Your task to perform on an android device: I want to look for shoes on the Nike app because I need new sneakers for my camping trip next month.
Image 0: 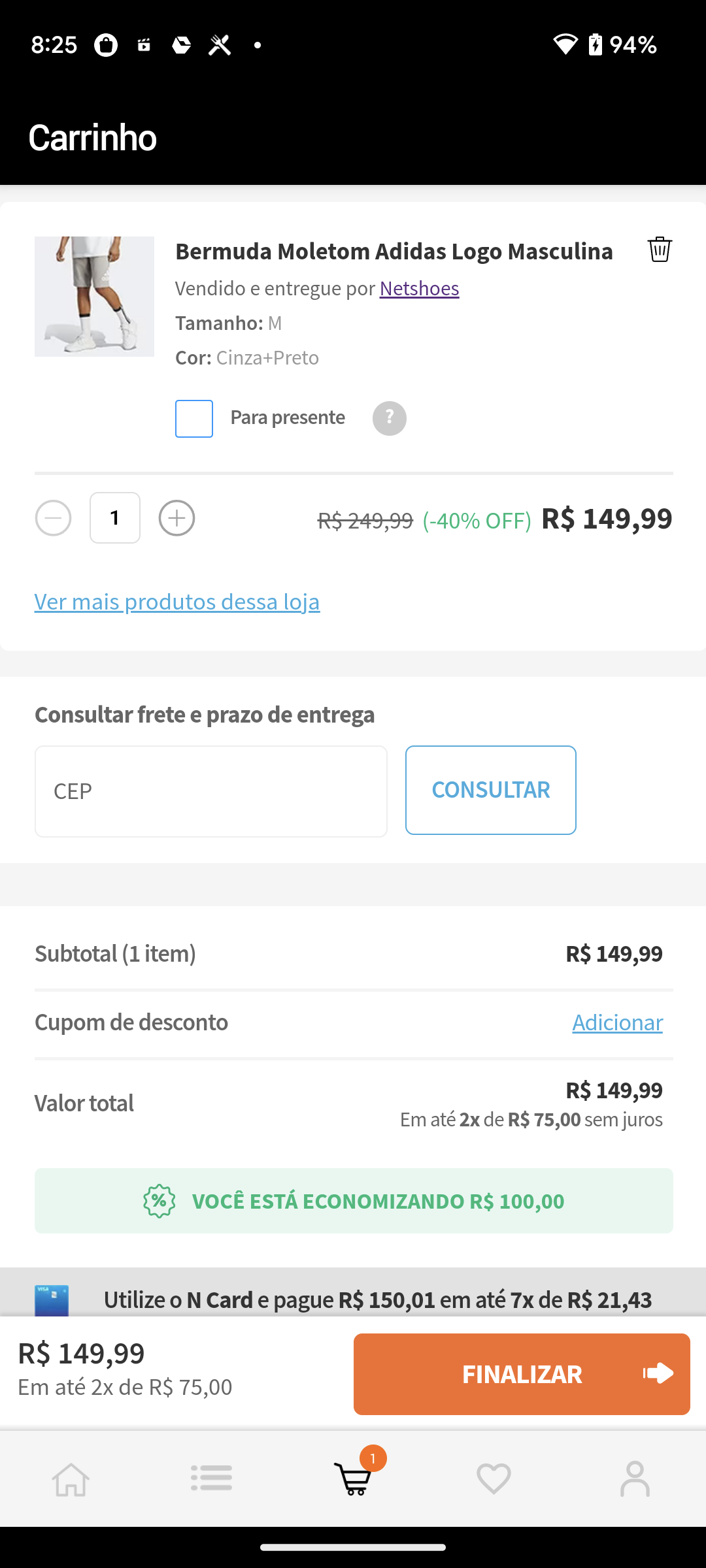
Open NIKE app
Step 0: open app "Nike"
Image 1: 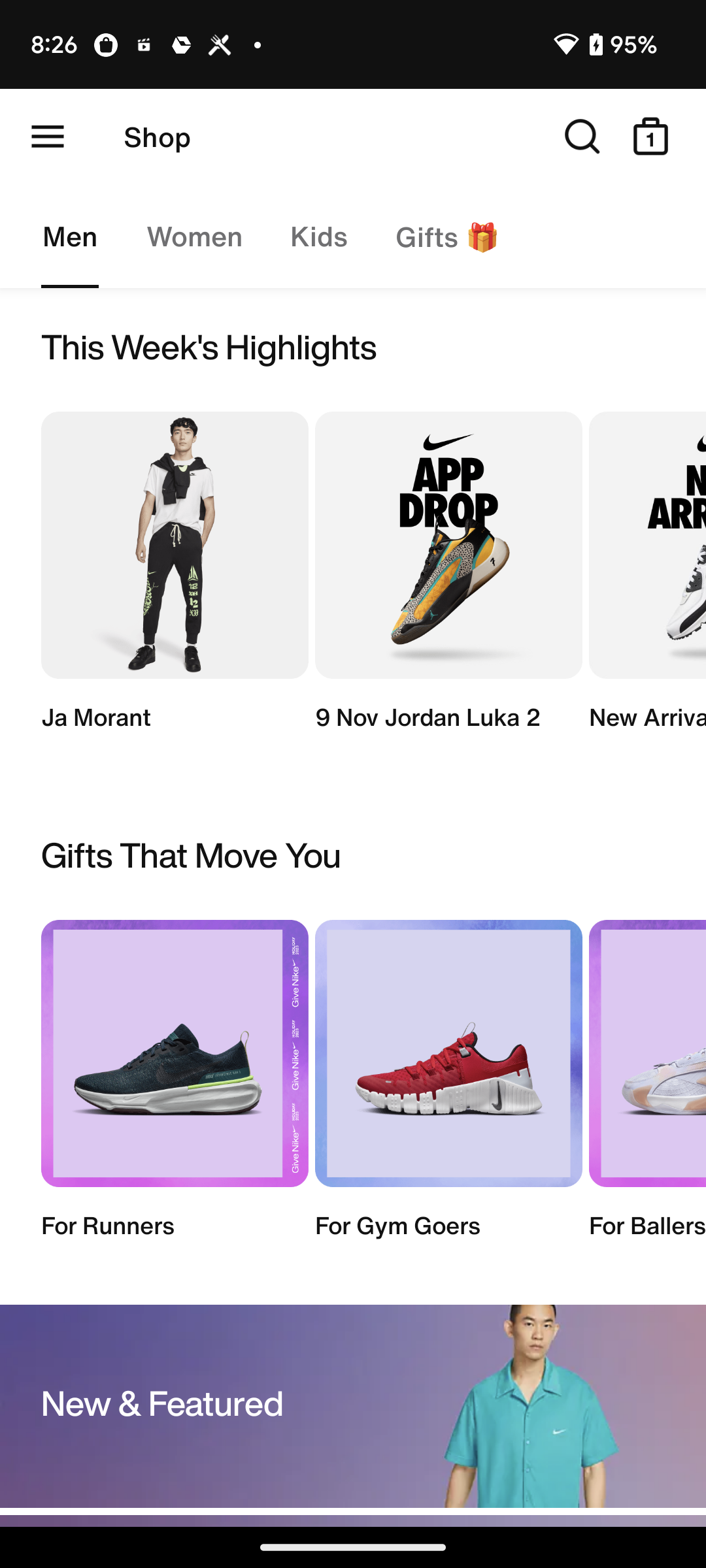
Click on the search icon at the top right corner of the screen
Step 1: click (582, 136)
Image 2: 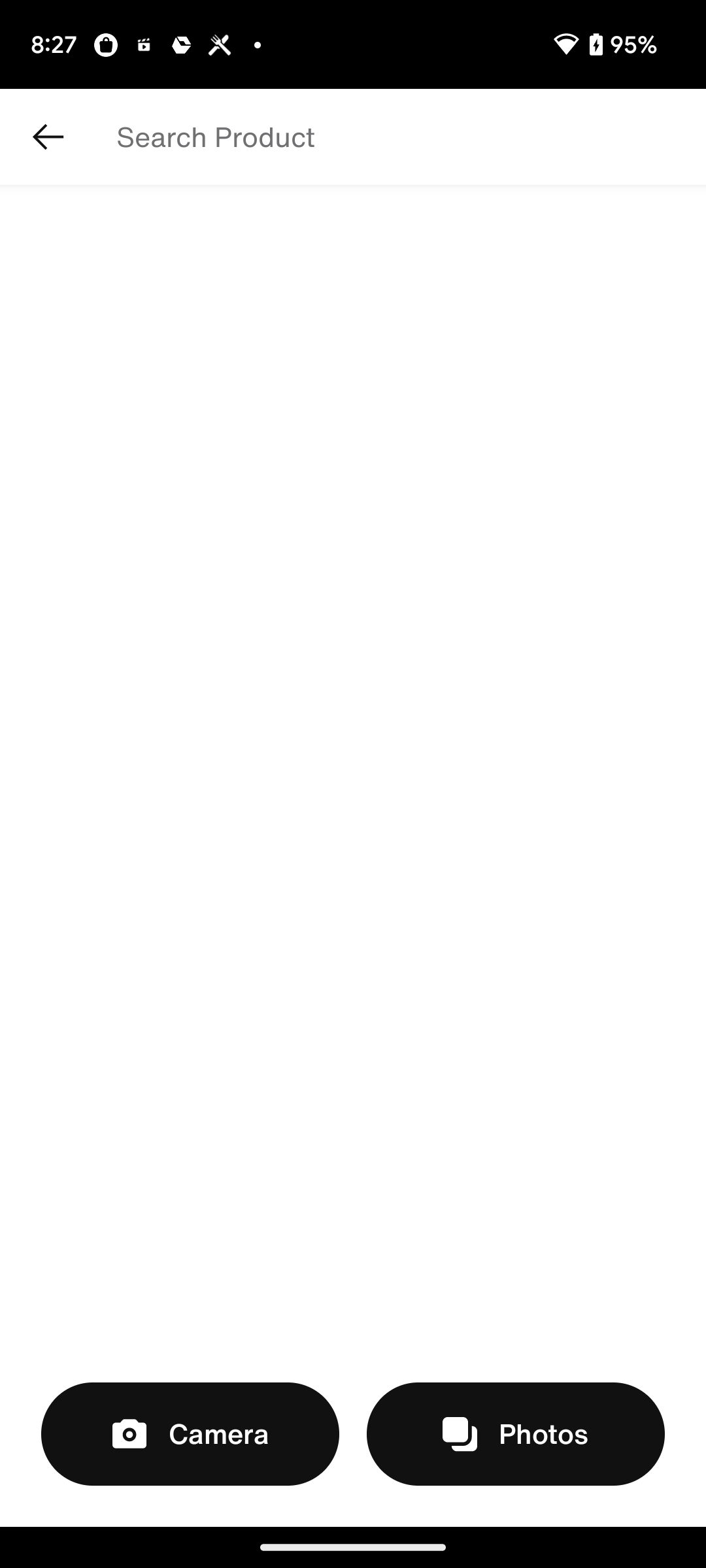
Click on the search icon at the top right corner of the screen
Step 2: wait
Image 3: 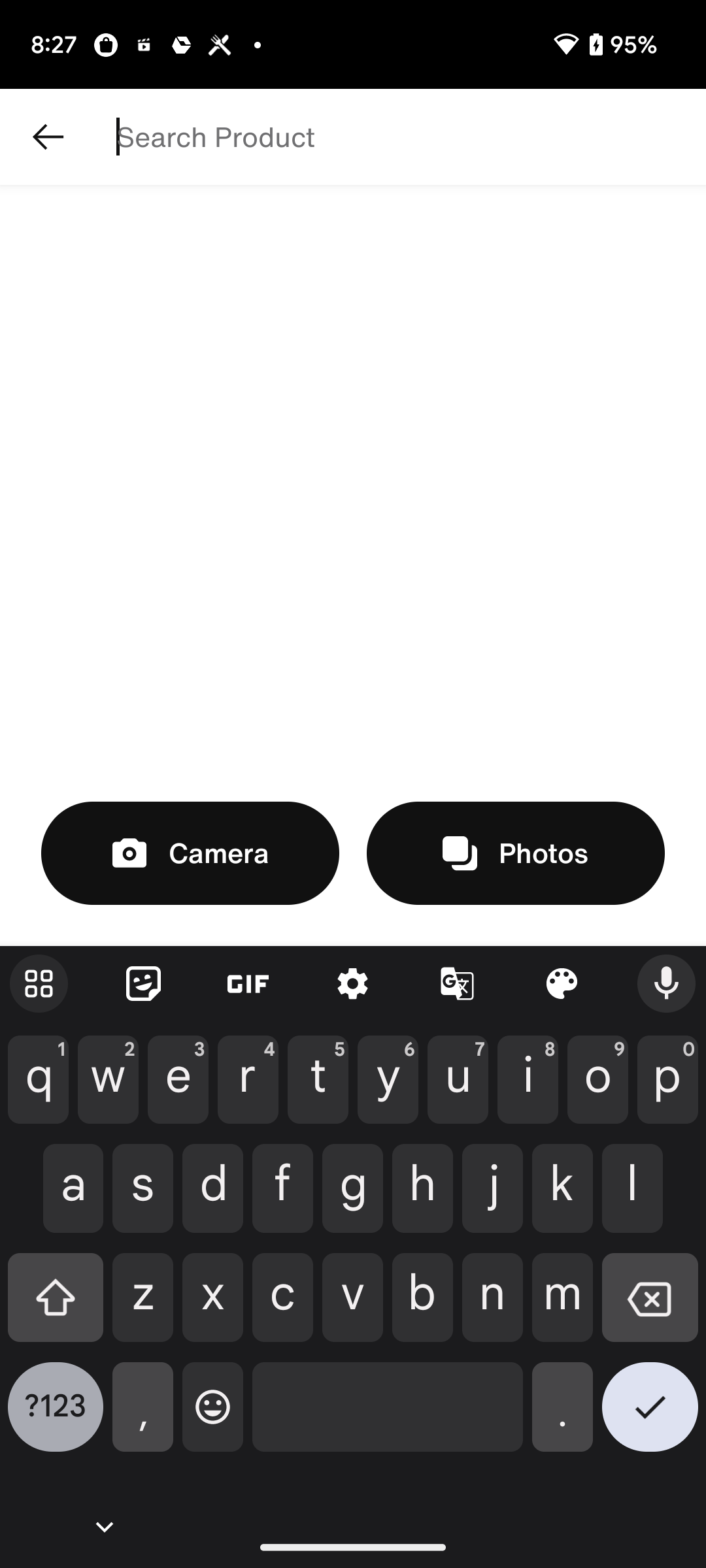
search for Nike Shoes
Step 3: type "Nike shoes"
Image 4: 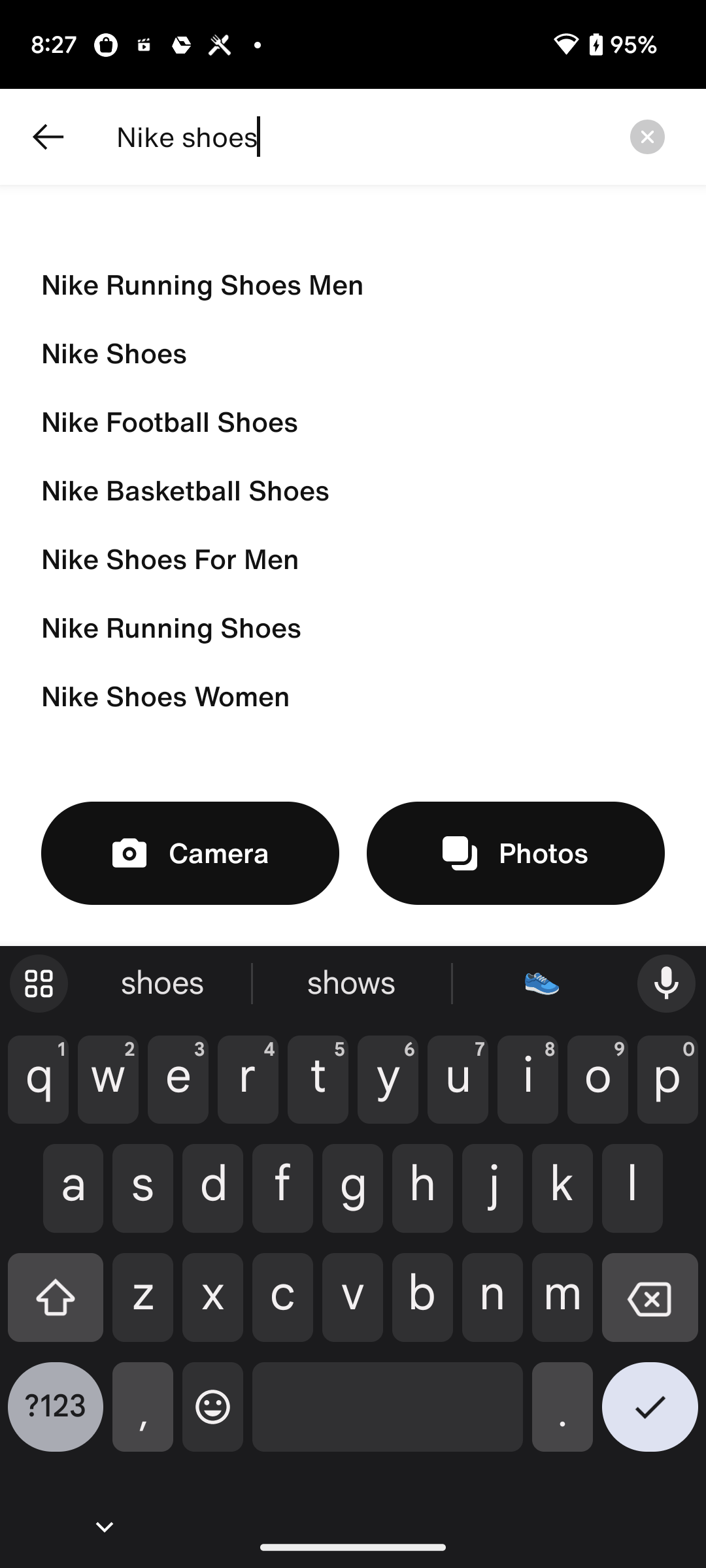
click on the second suggestion
Step 4: click (373, 353)